Your task to perform on an android device: I want to have some oats but I wasn't left with oats, I searched for Oats in the bigbasket app
Image 0: 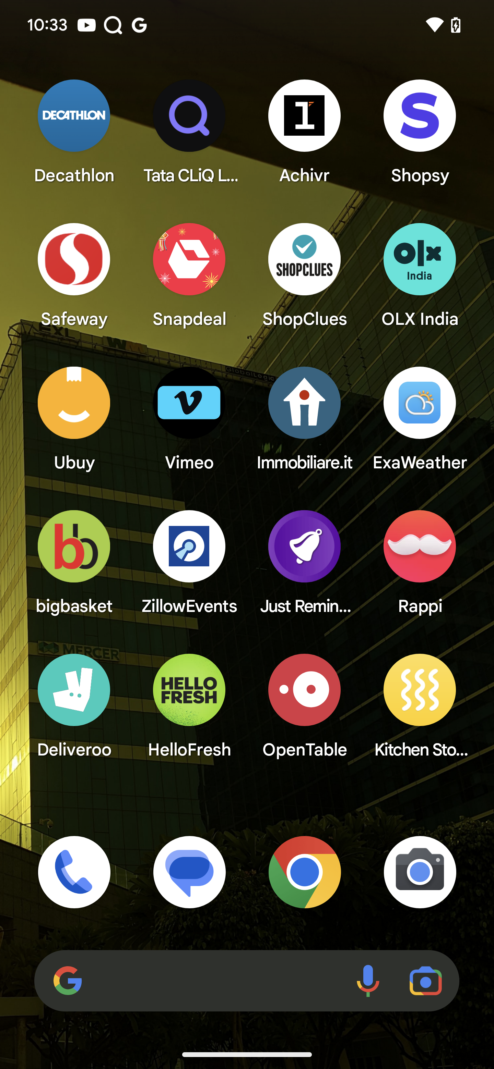
Open bigbasket app
Step 0: open app "bigbasket"
Image 1: 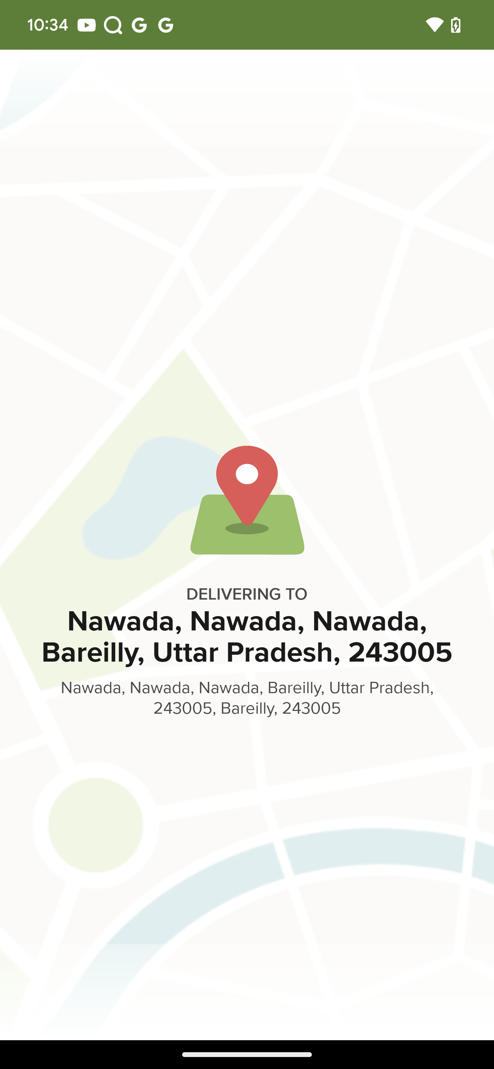
Open bigbasket app
Step 1: wait
Image 2: 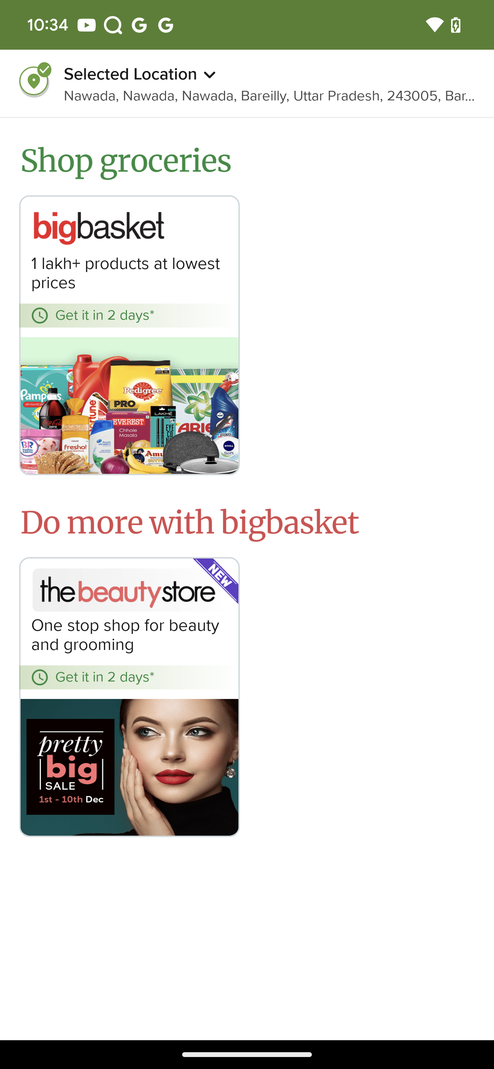
Click on the bigbasket option
Step 2: click (108, 315)
Image 3: 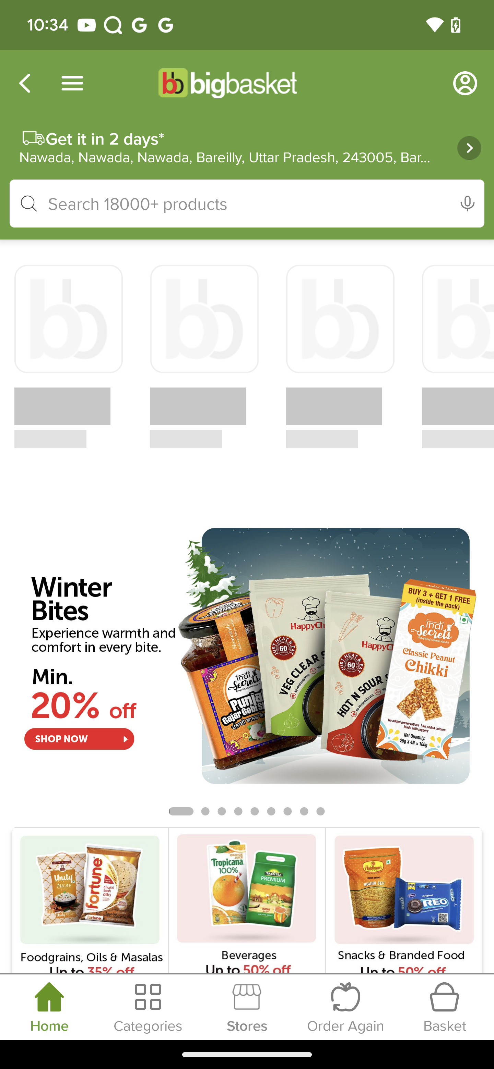
Click on the search bar 
Step 3: click (247, 204)
Image 4: 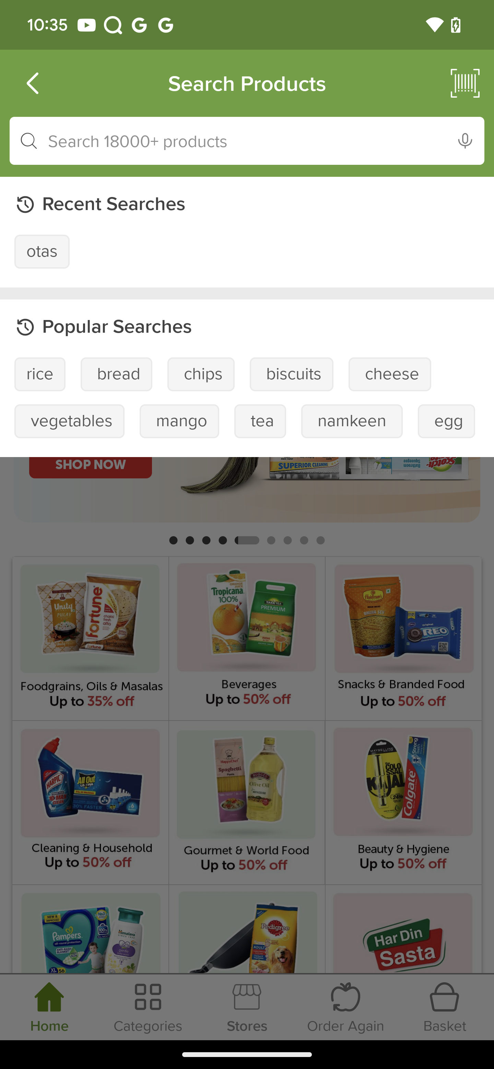
Type Oats in the search bar
Step 4: type "Oats"
Image 5: 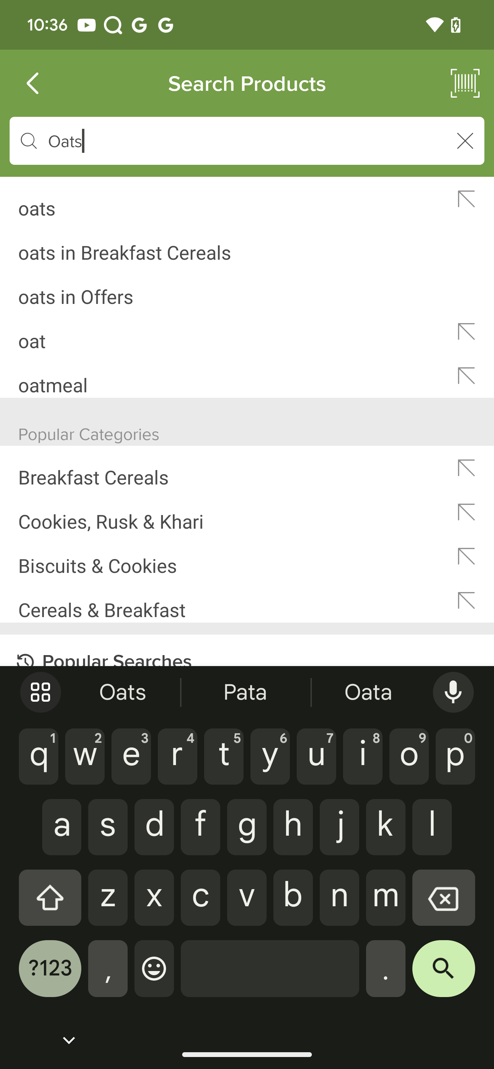
Click on the search icon at the right bottom corner of the keyboard
Step 5: click (444, 975)